Your task to perform on an android device: Open DoorDash app, Enter zipcode 98101 and search for Amigos, gluten free restaurant
Image 1: 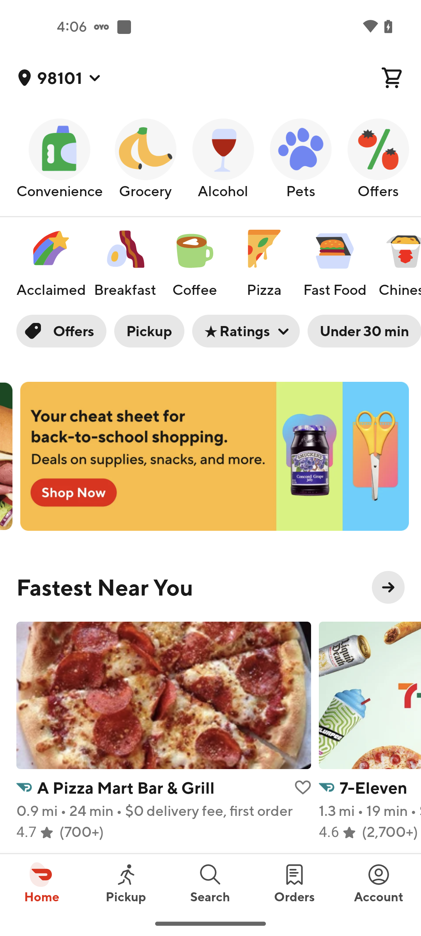
Go to the Search tab
Step 1: click (210, 883)
Image 2: 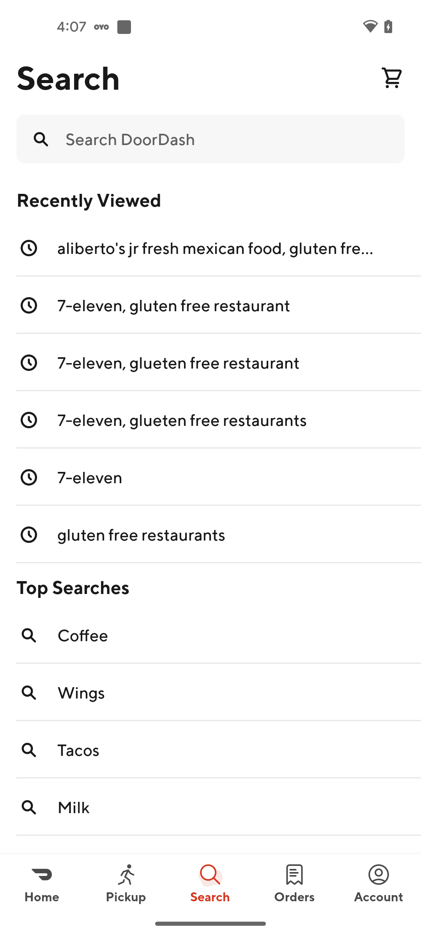
Click on the search bar
Step 2: click (227, 139)
Image 3: 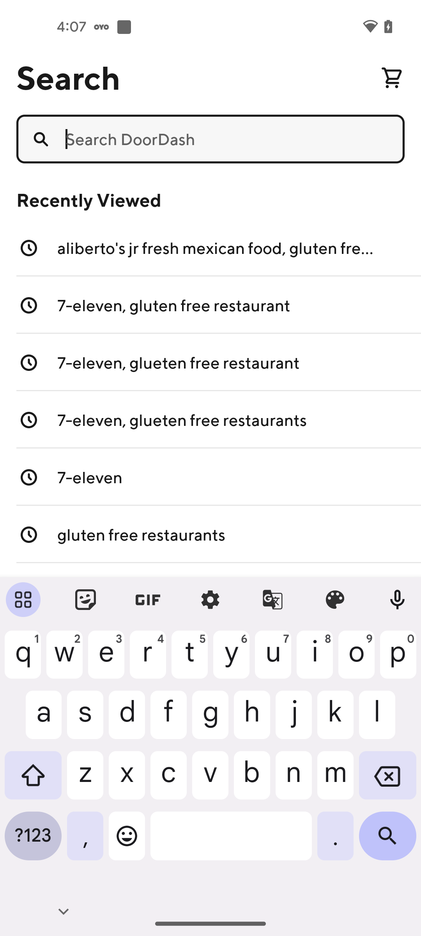
Search for Amigos, gluten free restaurant
Step 3: type "Amigos, gluten free restaurant"
Image 4: 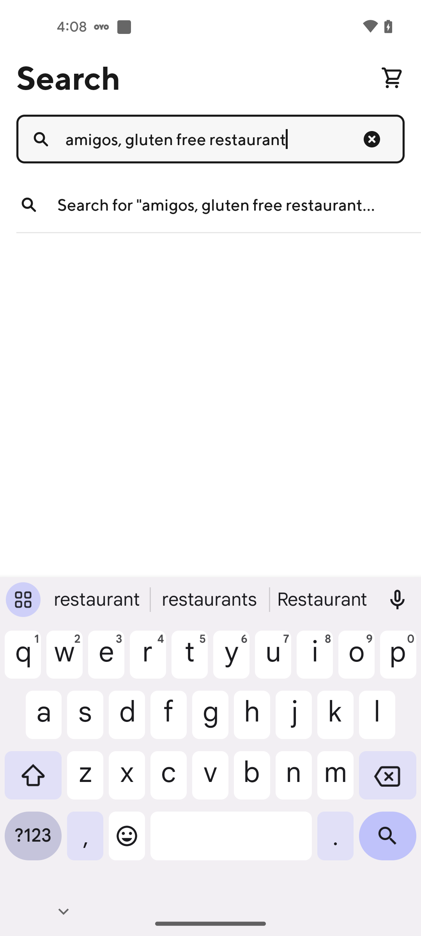
Click on the Search icon at the bottom right corner of the screen
Step 4: click (387, 842)
Image 5: 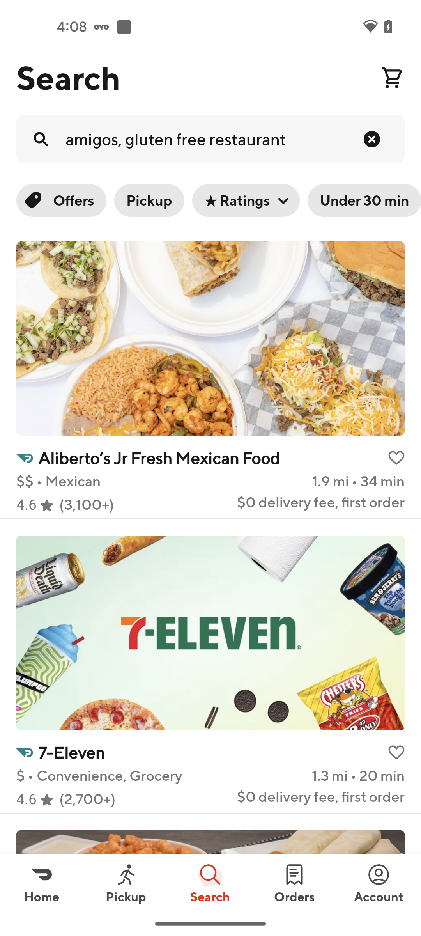
Swipe up to find Amigos restaurant
Step 5: scroll down